Your task to perform on an android device: I want to view my contacts which are added in my family group, so view the family group contacts in the Contacts app.
Image 0: 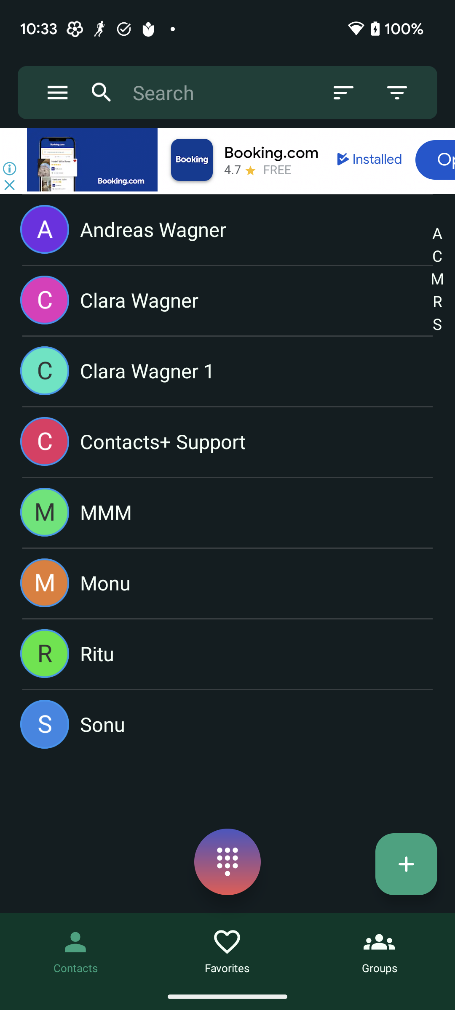
Click on group tab at the bottom right corner of the screen to view the family group option.
Step 0: click (379, 942)
Image 1: 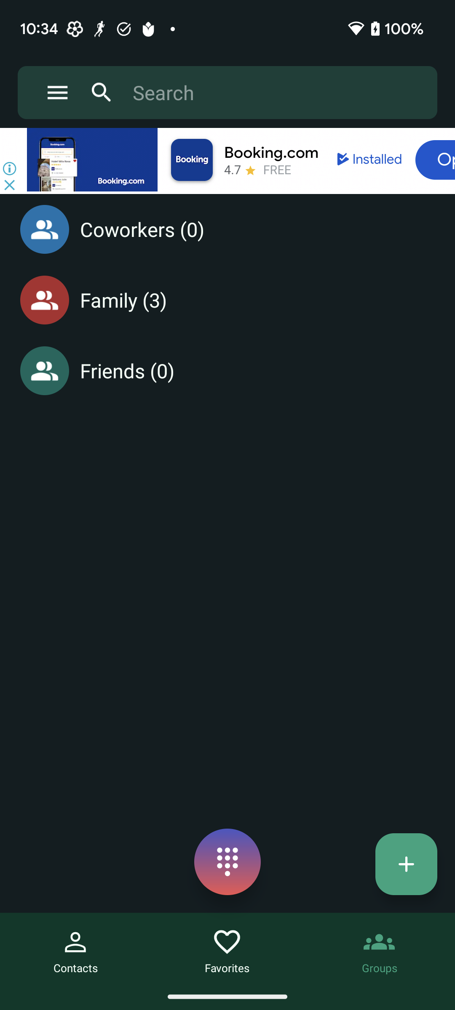
Click on the family group to view the contacts of this group.
Step 1: click (254, 300)